Your task to perform on an android device: Create a survey form for the Employment Fair event with the title "Employment Fair Survey" and add an email ID-required question to that form on the SurveyHeart app.
Image 0: 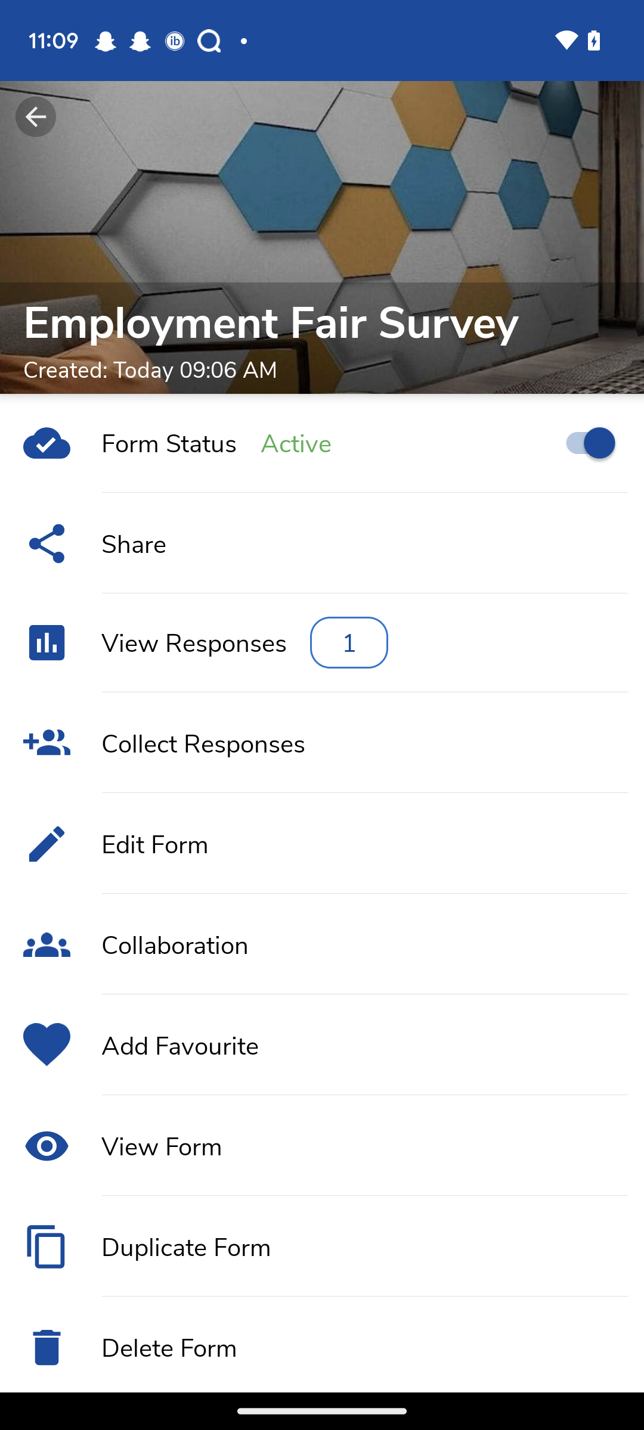
Open the SurveyHeart app.
Step 0: open app "SurveyHeart"
Image 1: 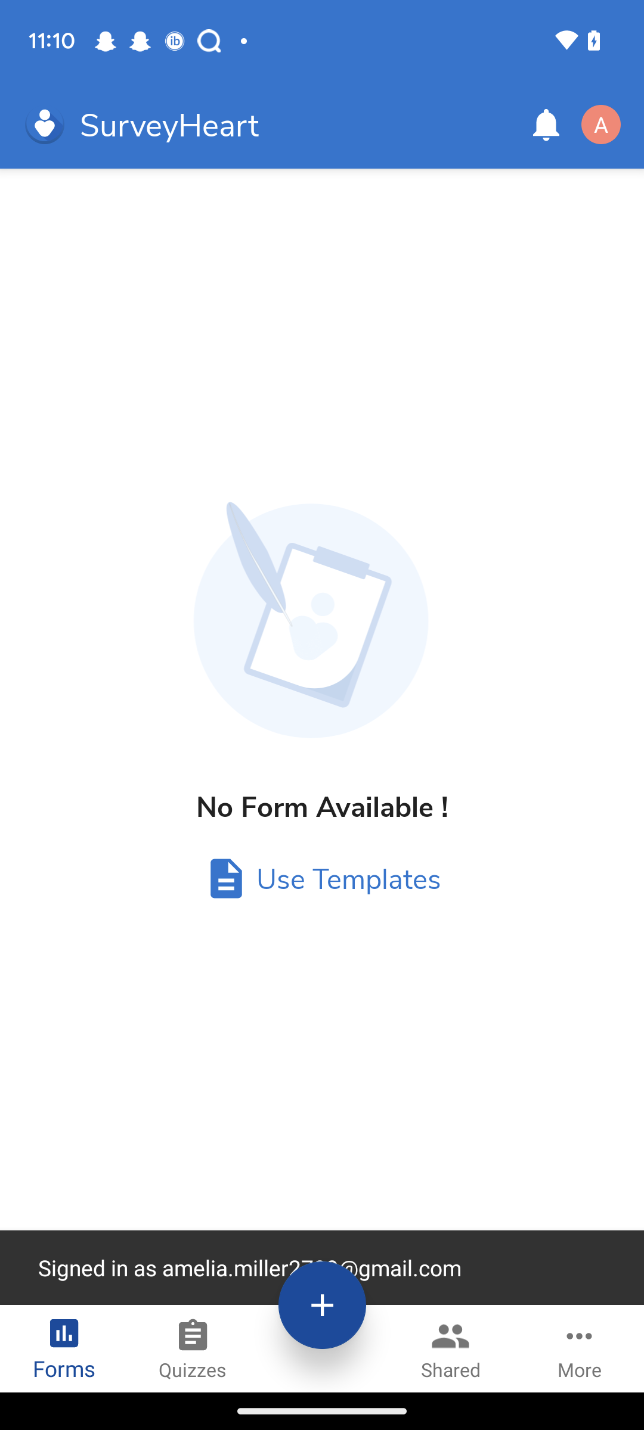
Click on the + icon at the bottom.
Step 1: click (331, 1307)
Image 2: 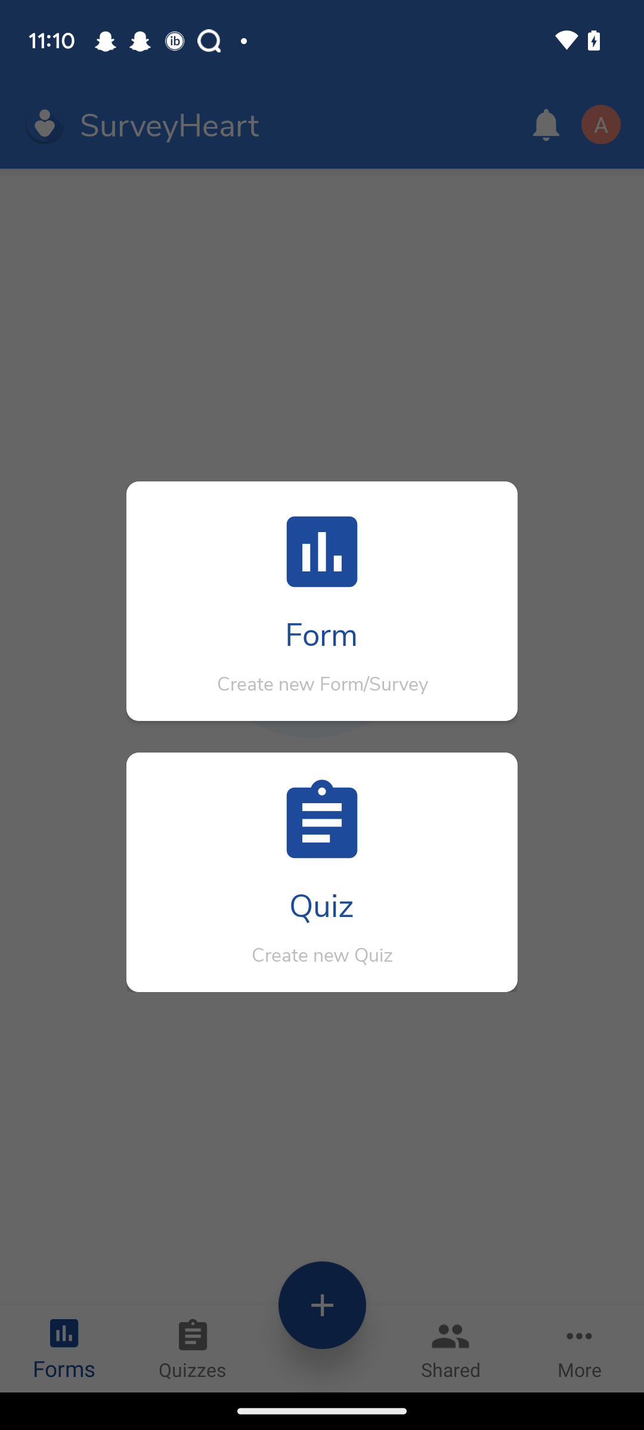
Click on the Form button.
Step 2: click (407, 651)
Image 3: 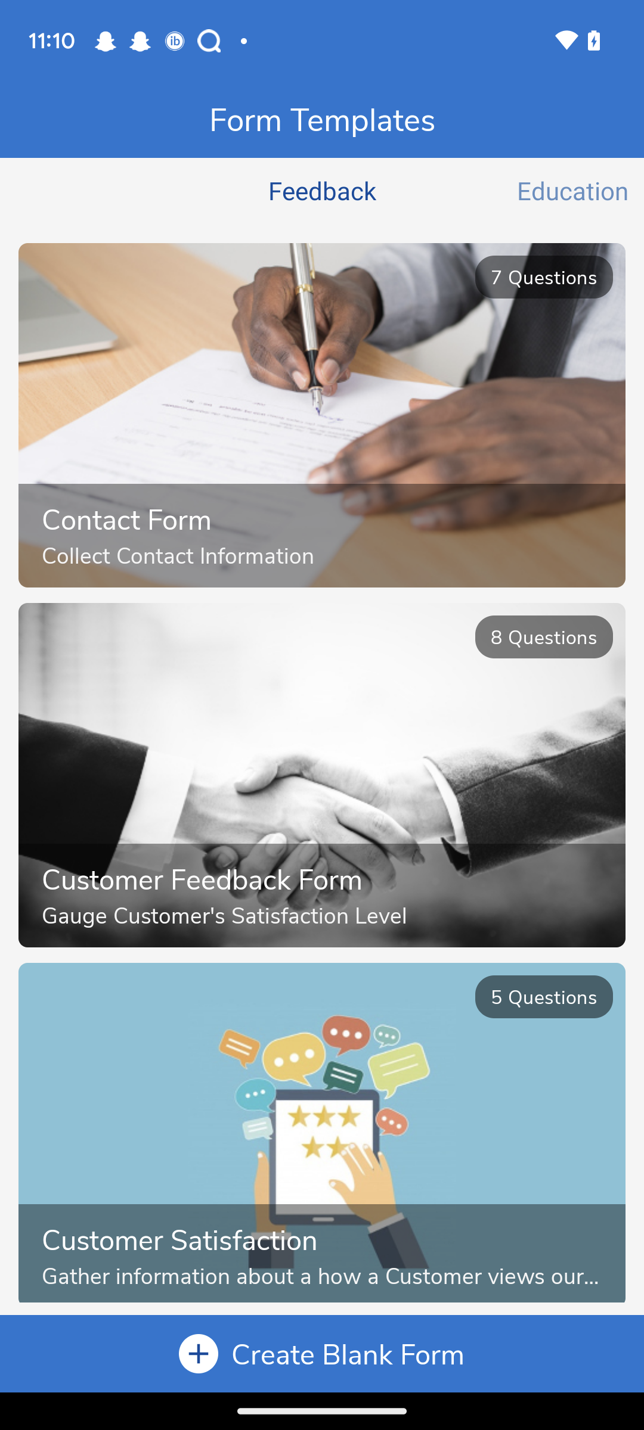
Click on the Create Blank Form tab at the bottom.
Step 3: click (348, 1353)
Image 4: 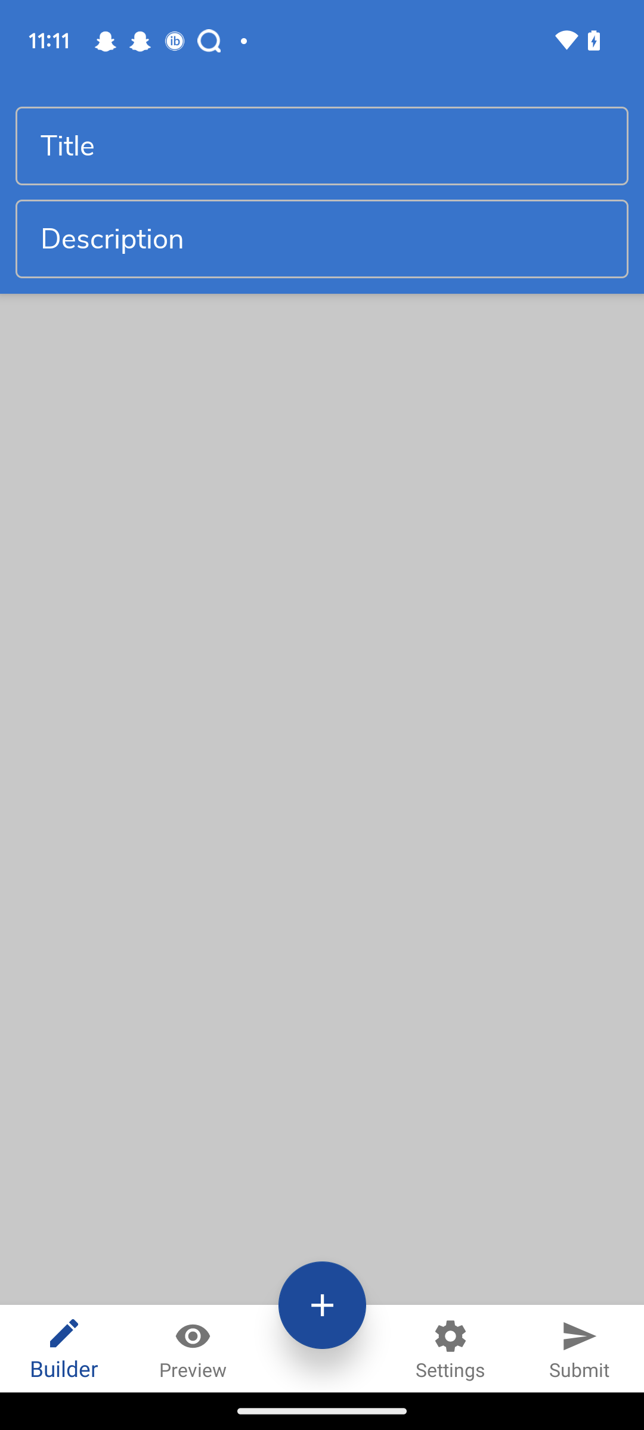
Click on the Title input box.
Step 4: click (321, 145)
Image 5: 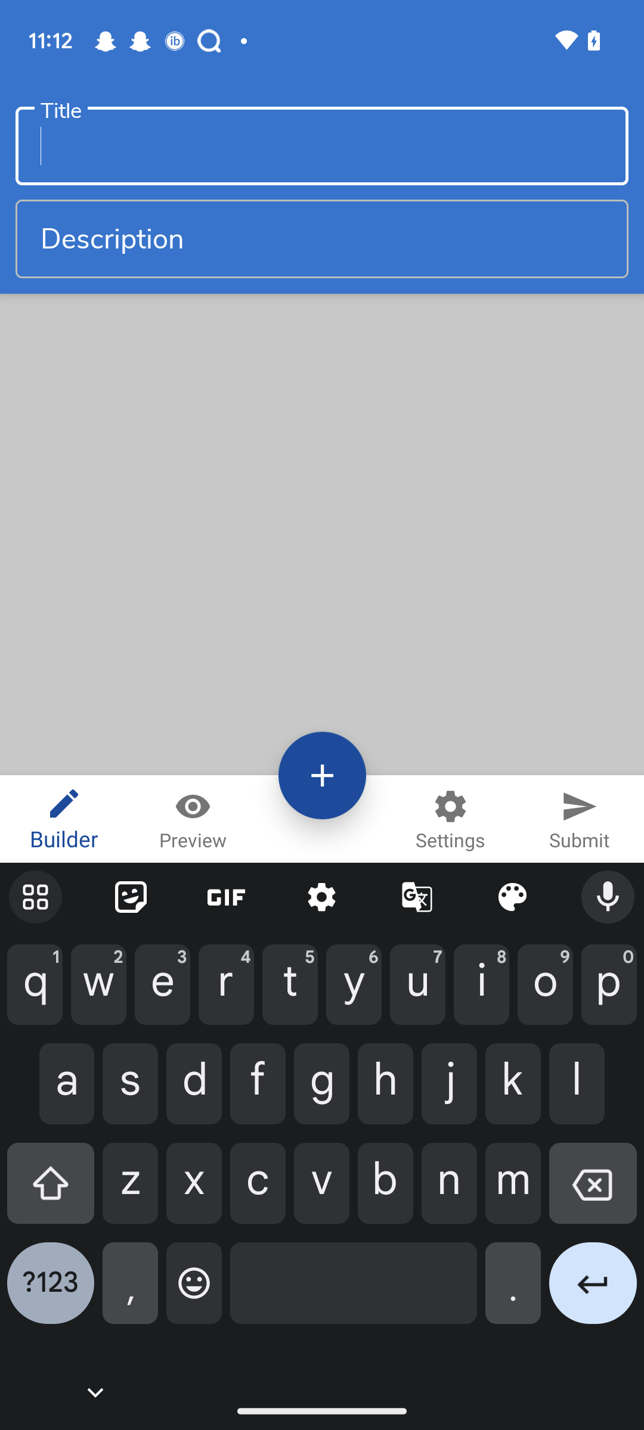
Type "Employment Fair Survey" in the Title Input box.
Step 5: type "Employment Fair Survey"
Image 6: 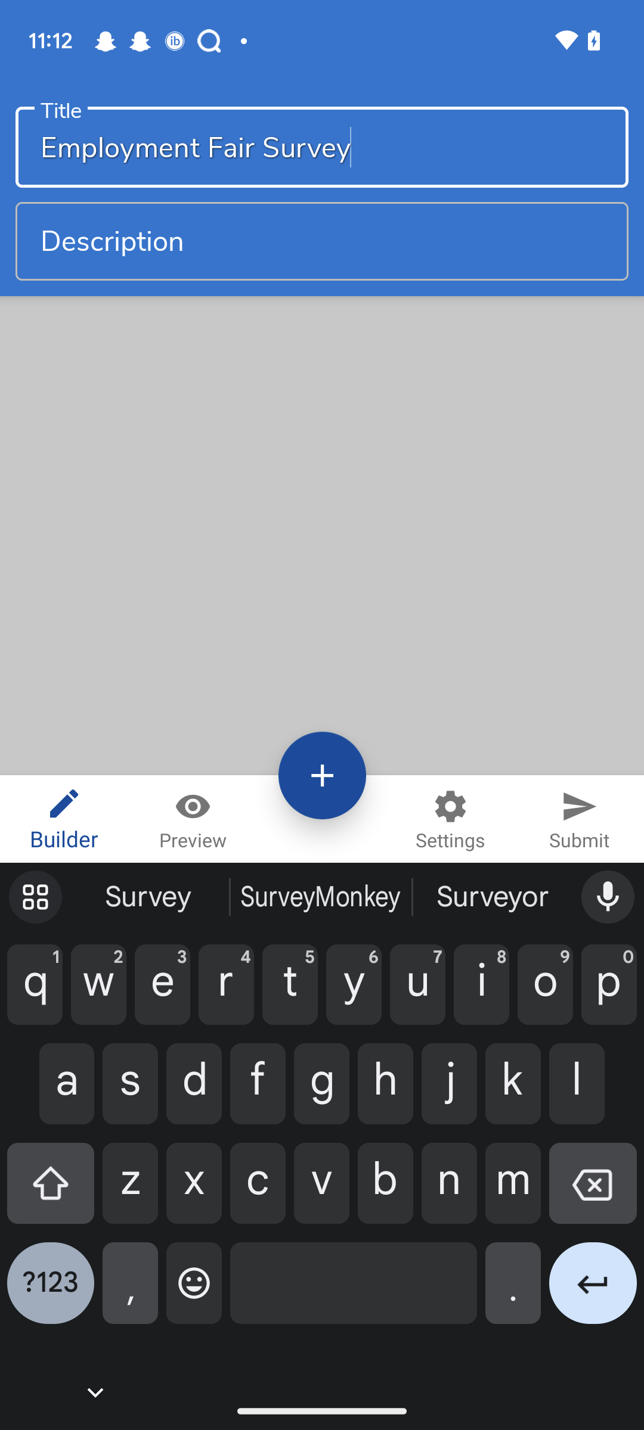
Click on the + icon.
Step 6: click (322, 775)
Image 7: 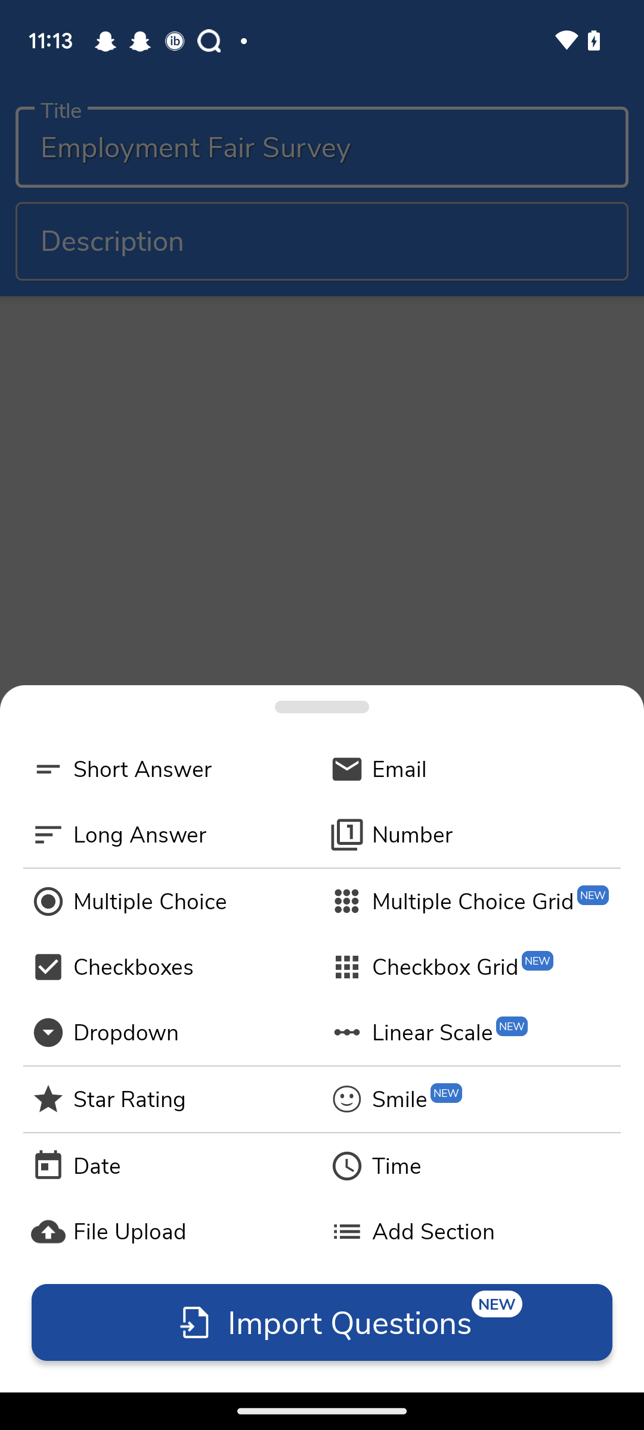
Click on the Email option.
Step 7: click (400, 769)
Image 8: 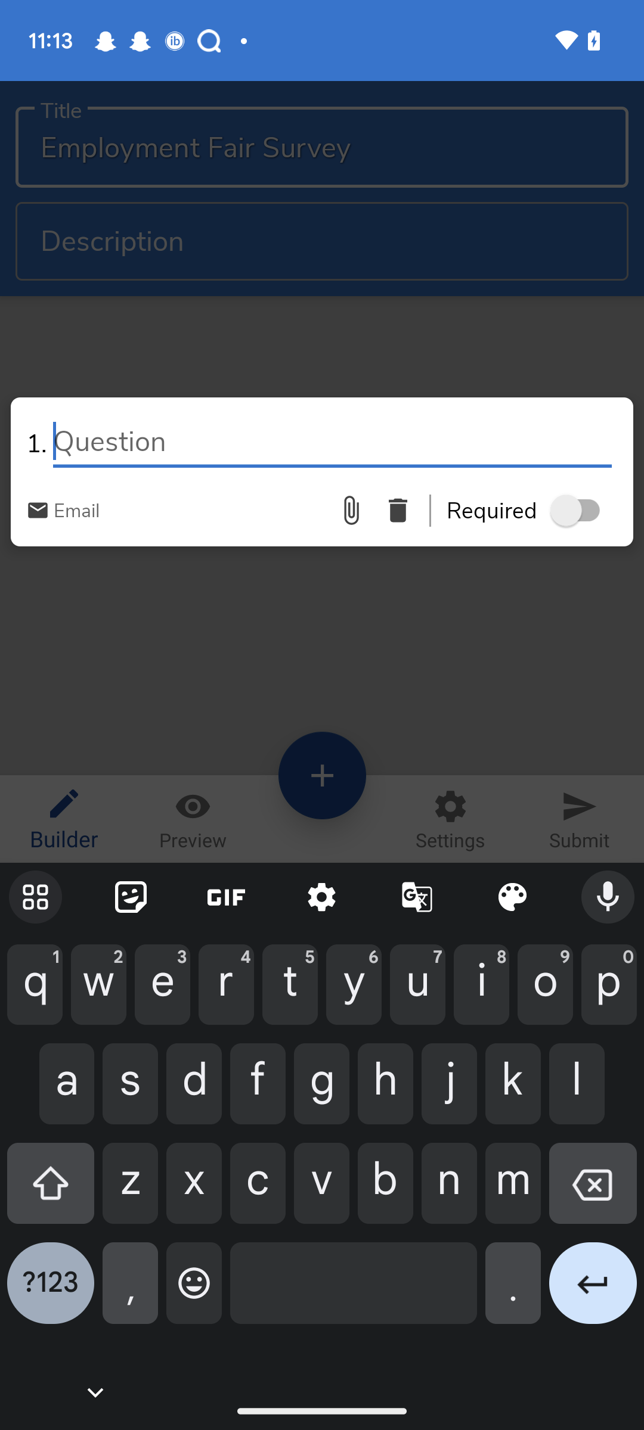
Type Email ID in the question Input box.
Step 8: type "Email ID"
Image 10: 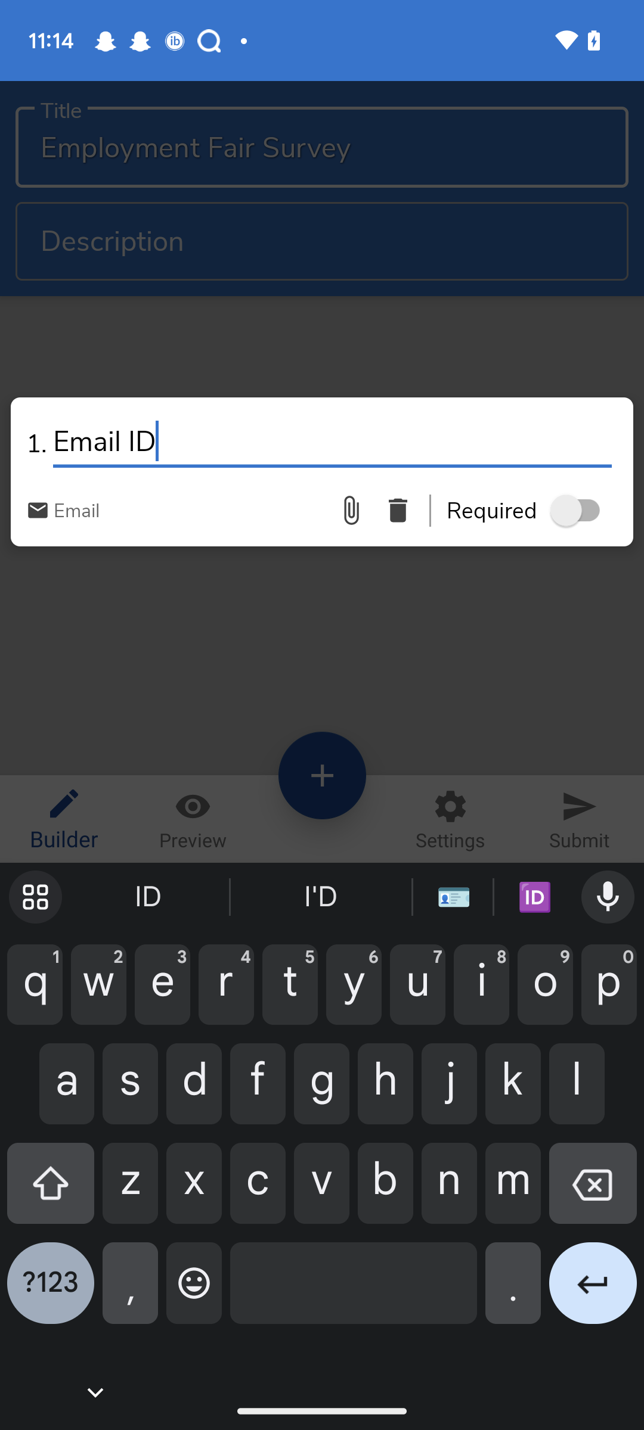
Click on the Toggle button of the Required tab.
Step 10: click (581, 510)
Image 11: 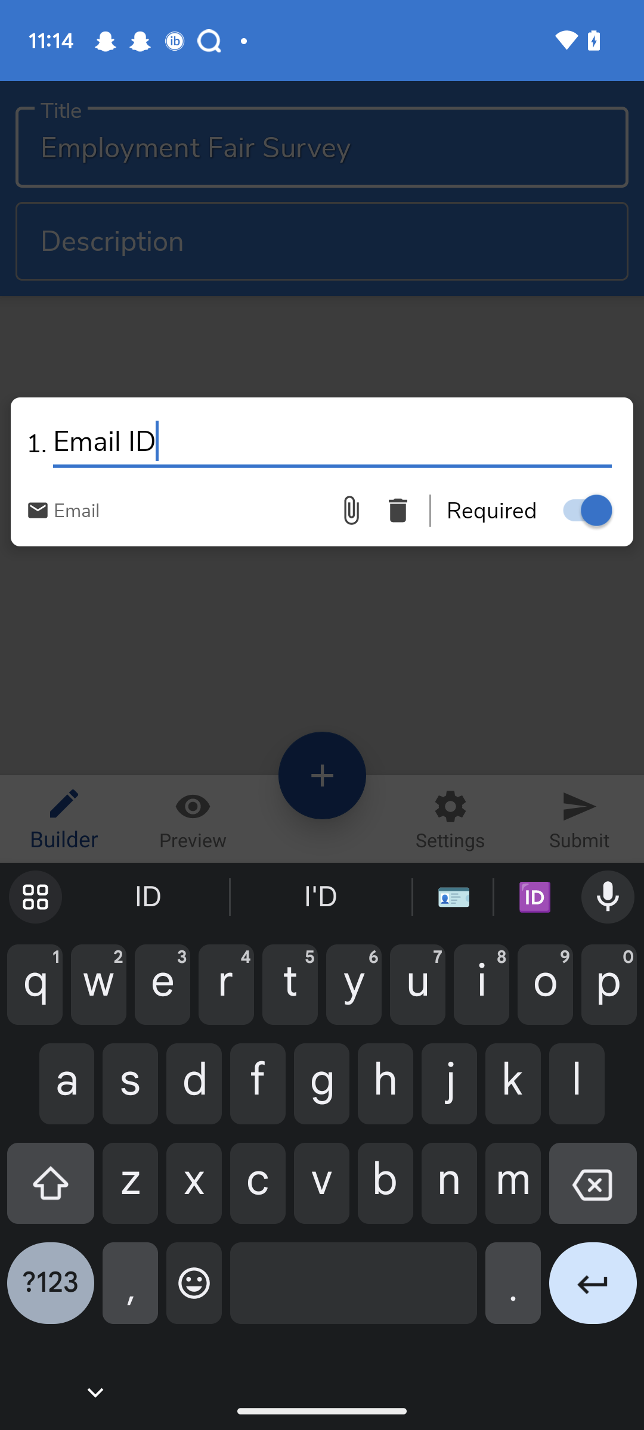
Click on the Submit button.
Step 11: click (566, 795)
Image 13: 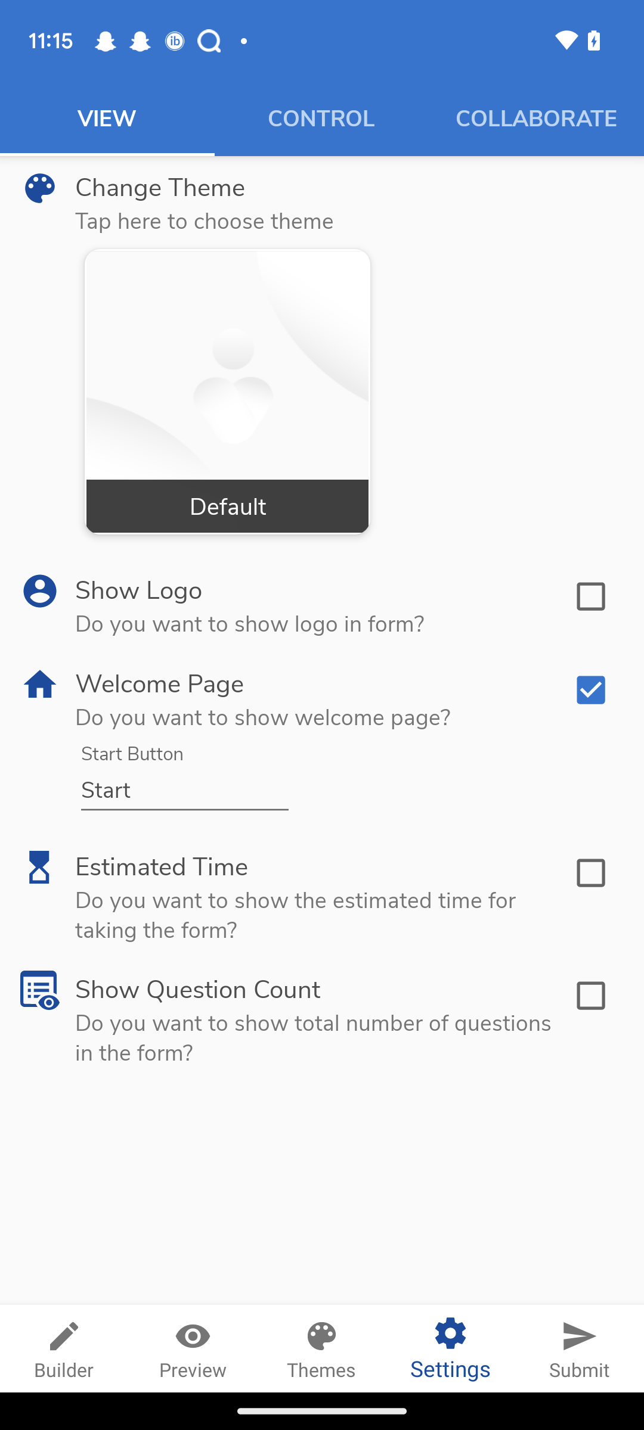
Click on the Submit button at the bottom right corner of the screen.
Step 13: click (580, 1348)